Your task to perform on an android device: Look for the Drill machine with the Bosch brand filter in the Ubuy app.
Image 0: 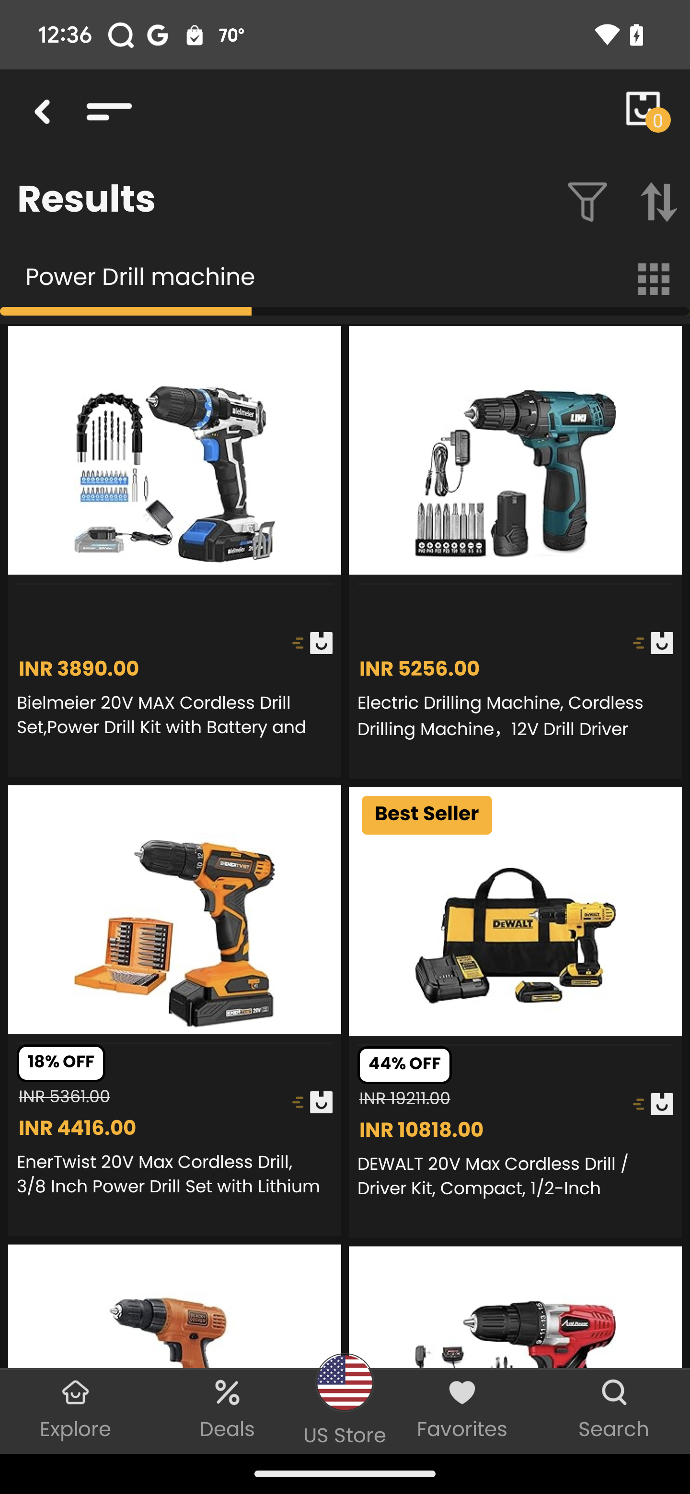
Click on the filter button
Step 0: click (572, 202)
Image 1: 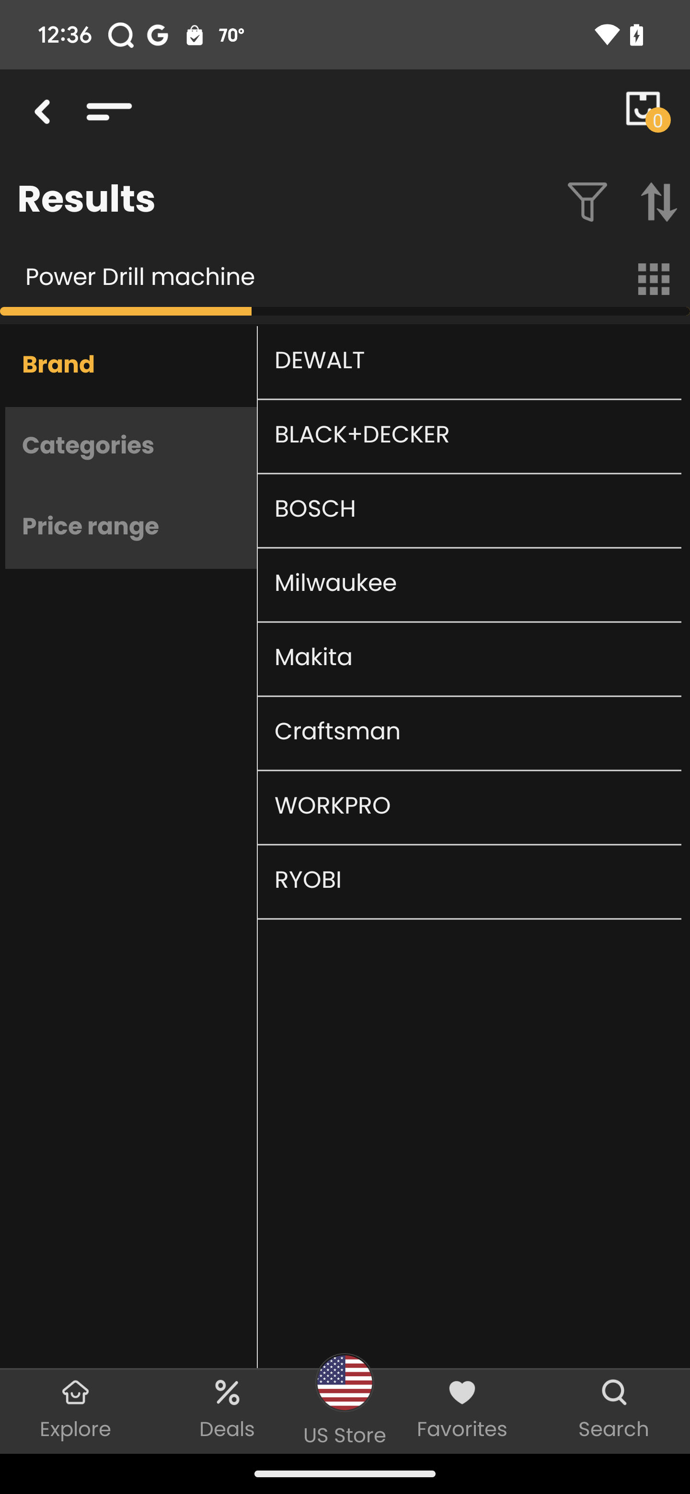
Click on the bosch brand
Step 1: click (444, 510)
Image 2: 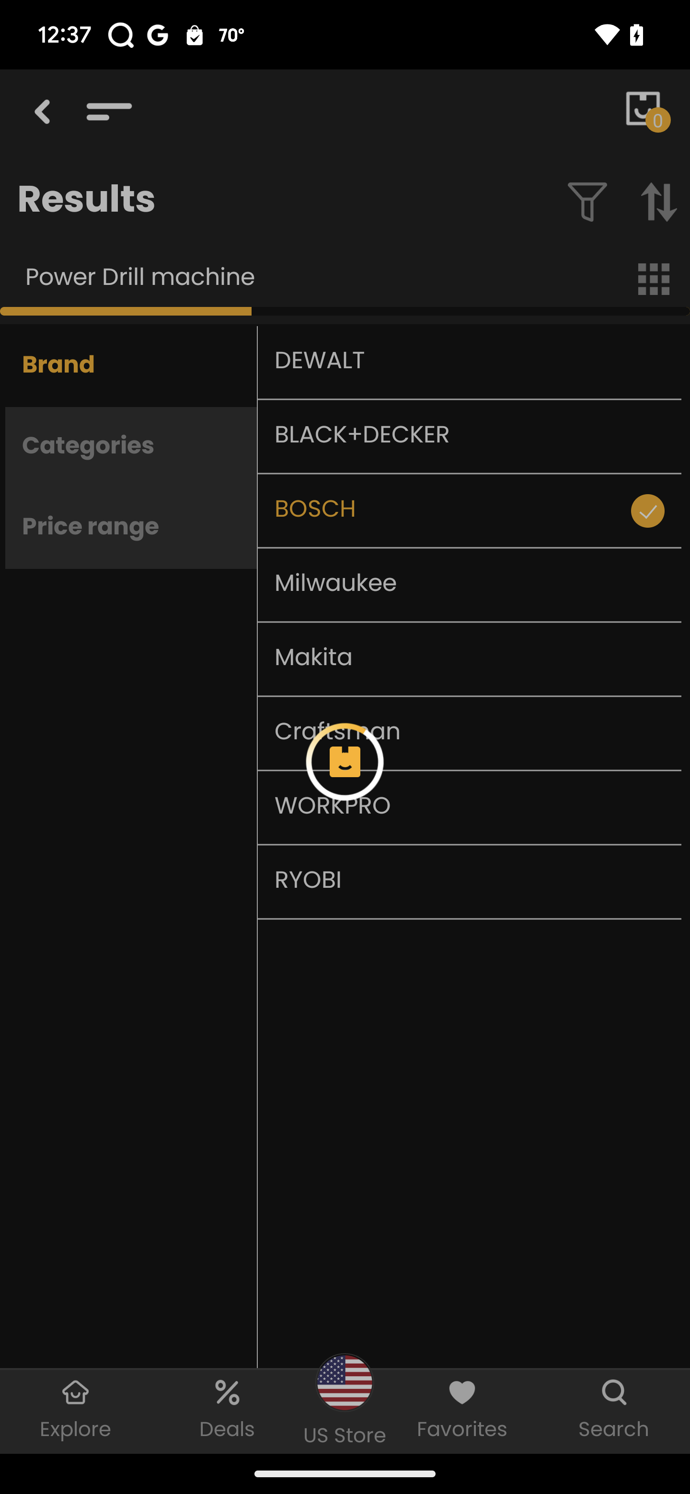
Click on the bosch brand
Step 2: wait